Your task to perform on an android device: Utilize the MEGA app to search for a DIY tool kit file.
Image 1: 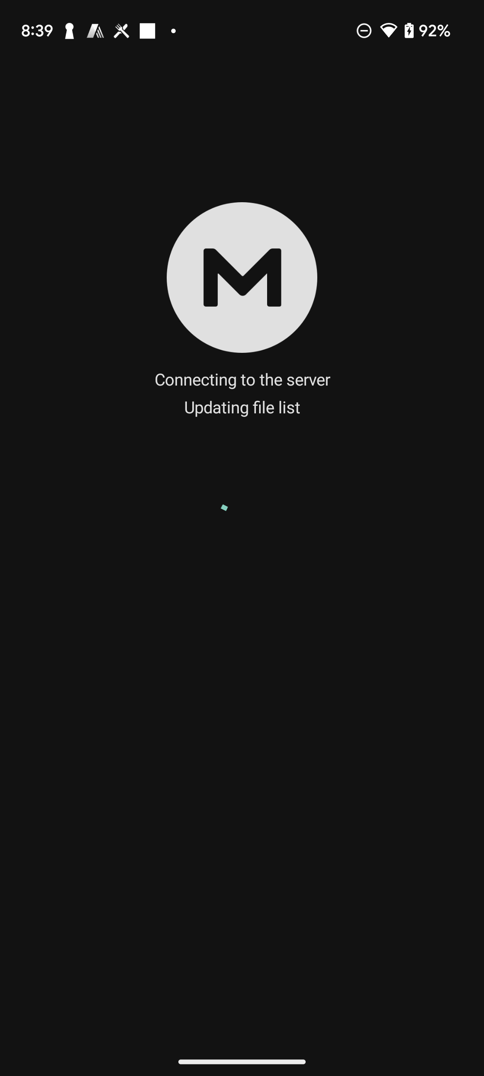
Open MEGA App
Step 1: wait
Image 2: 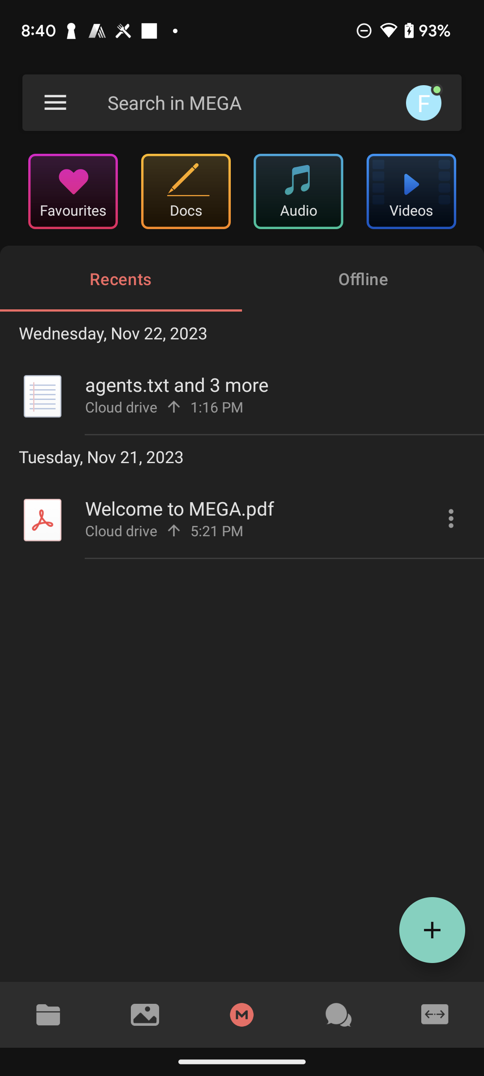
Click on the search bar at the top of the screen
Step 2: click (256, 103)
Image 3: 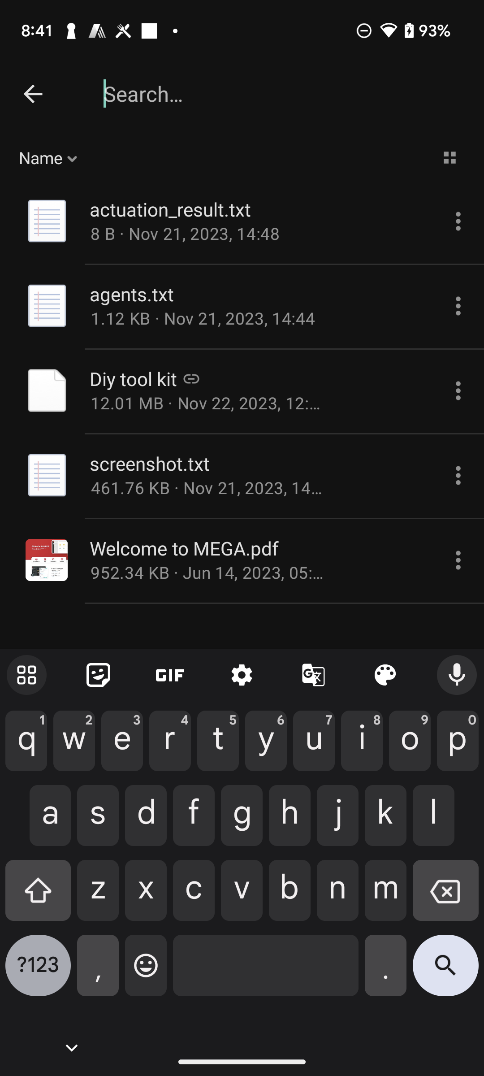
search for Diy tool kit
Step 3: type "Diy tool kit"